Your task to perform on an android device: Share the recipe for one-pot vegetarian lasagna with my friend Natalia Larson at natalie.larson1998@gmail.com.
Image 0: 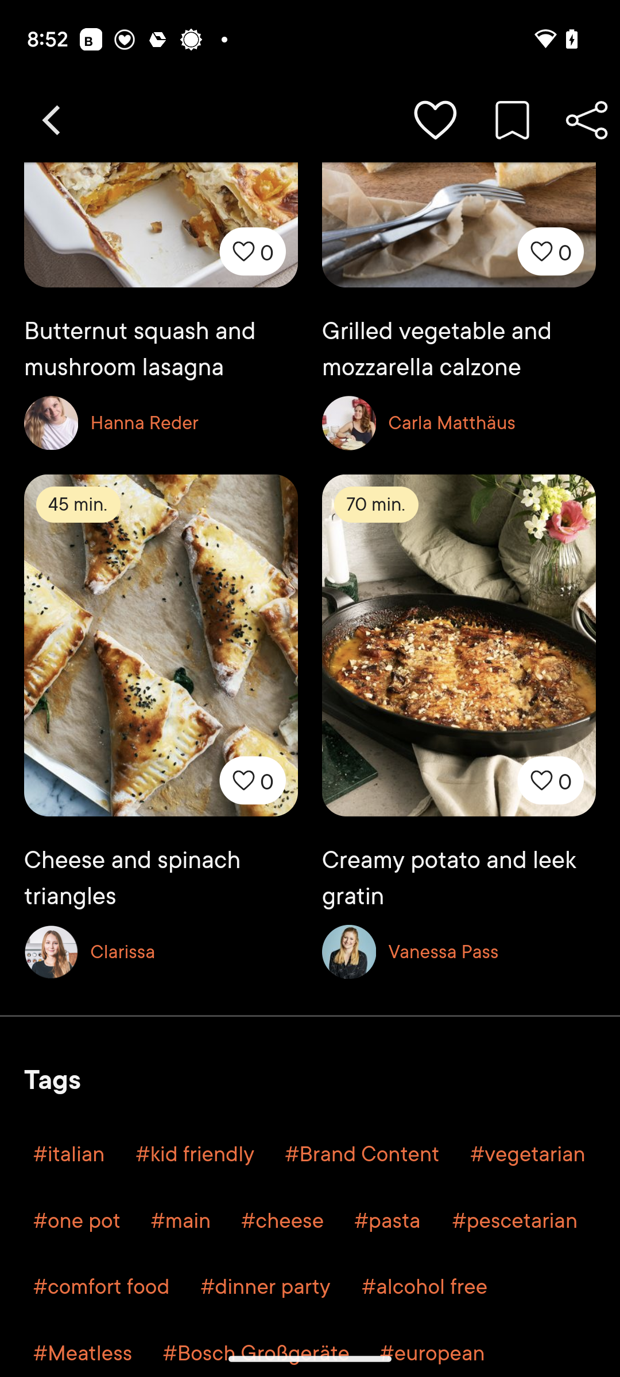
Click on the share icon at the top right corner of the screen.
Step 0: click (586, 120)
Image 1: 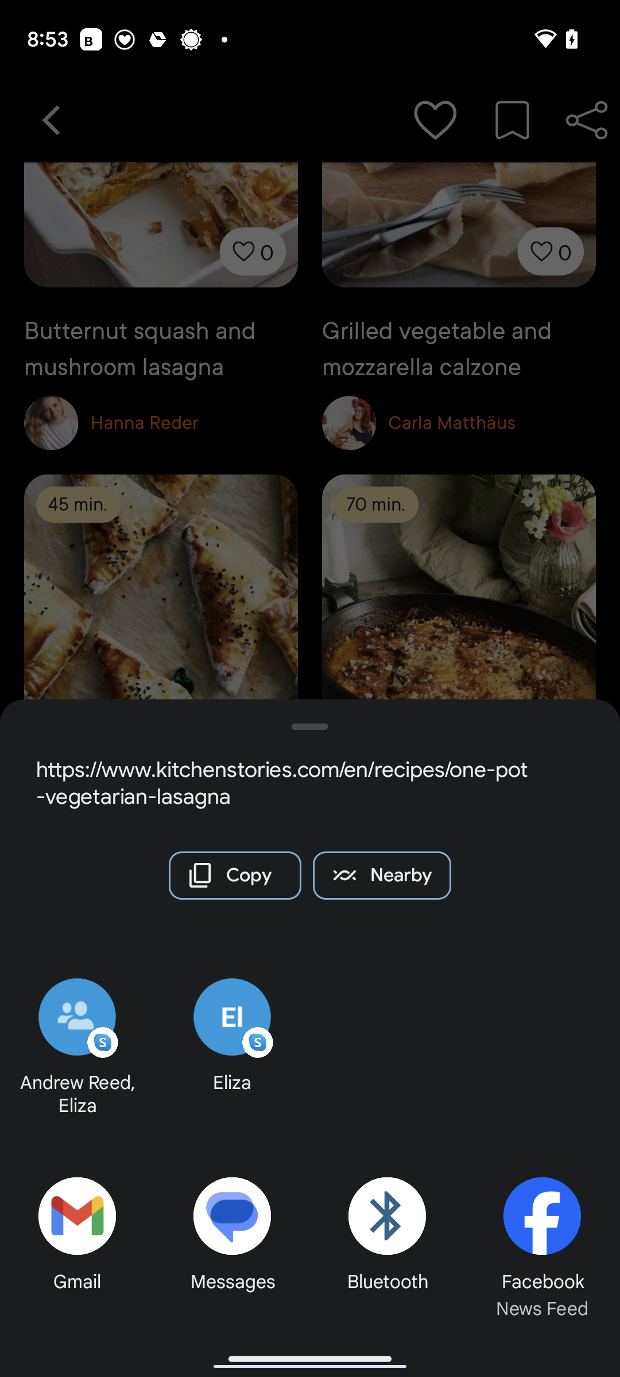
Click on the Gmail tab at the bottom left corner of the screen.
Step 1: click (64, 1220)
Image 2: 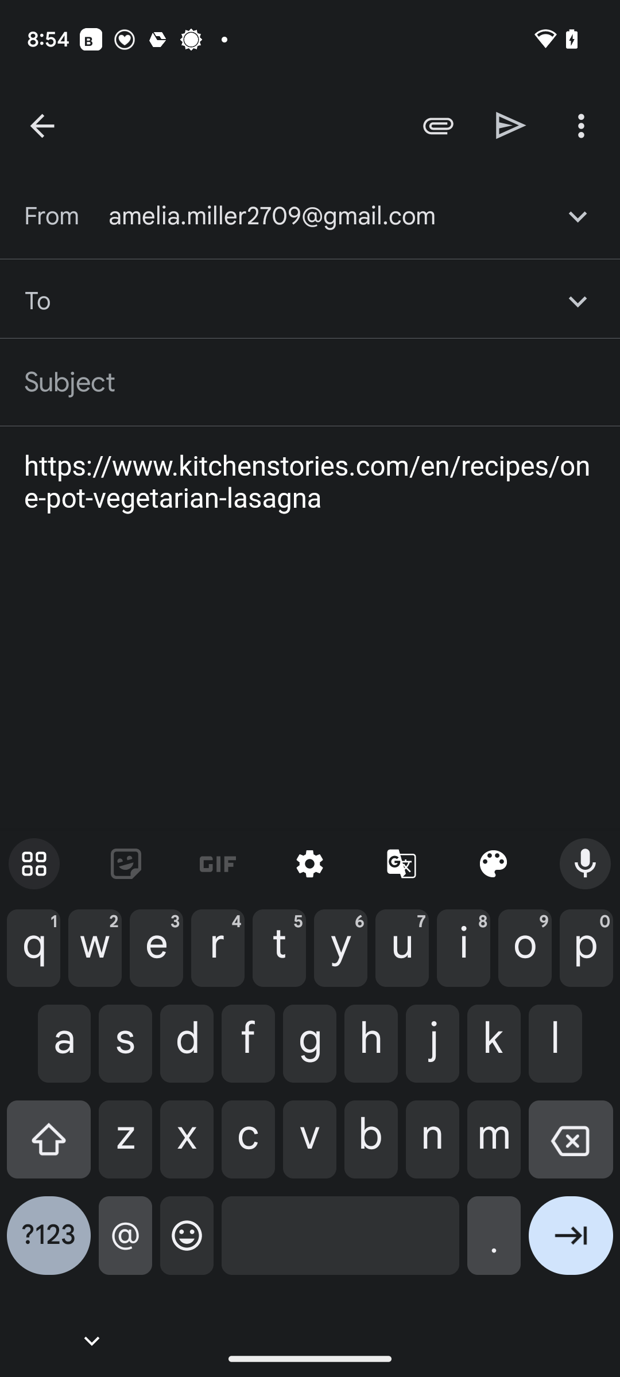
Type Id-natalie.larson1998@gmail.com in the input box.
Step 2: type "natalie.larson1998@gmail.com"
Image 3: 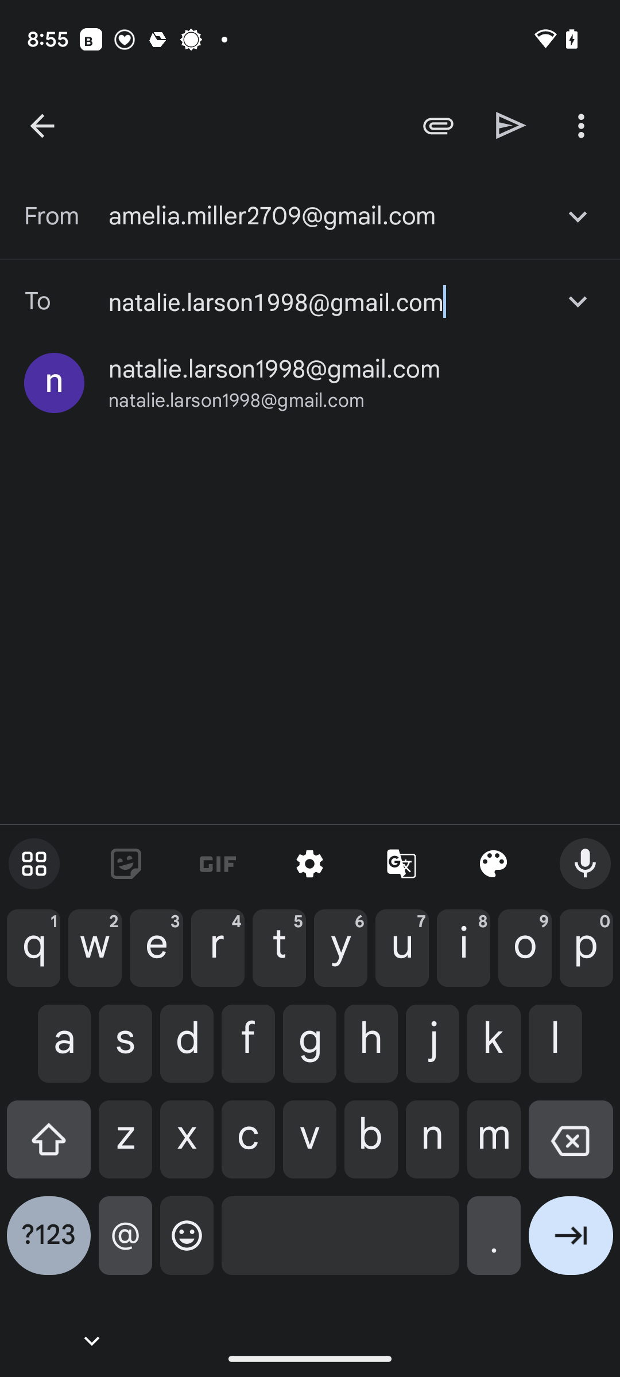
Click on the send icon on the left side of the three dots in the top right corner.
Step 3: click (511, 125)